Your task to perform on an android device: I would like to share the current sketch with maredharris@gmail.com via the Gmail app.
Image 0: 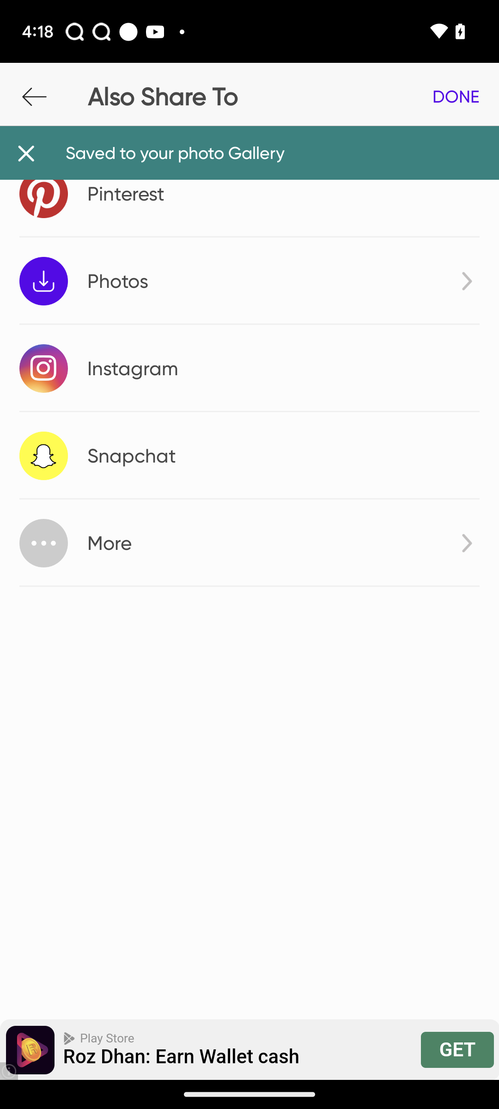
click on the more icon
Step 0: click (110, 543)
Image 1: 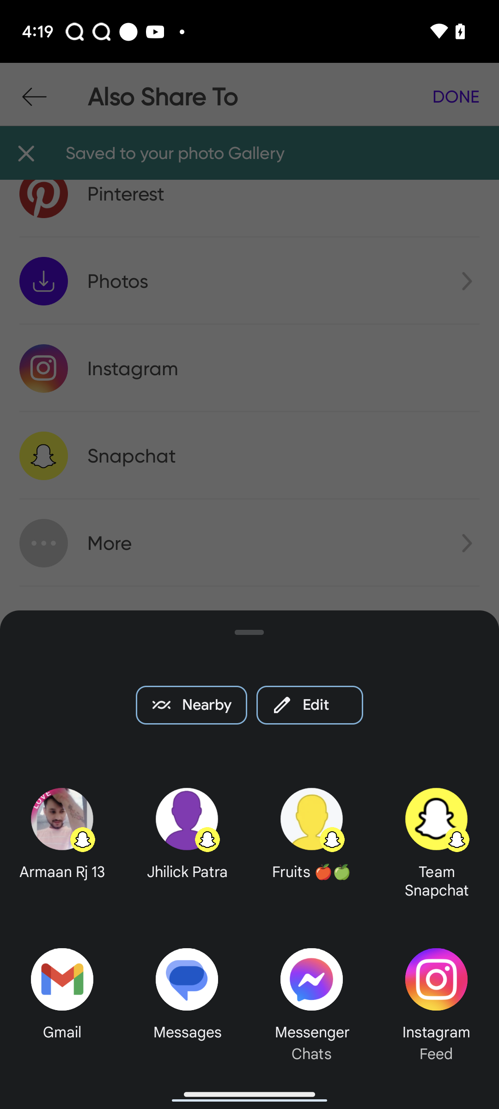
click on the gmail icon
Step 1: click (61, 979)
Image 2: 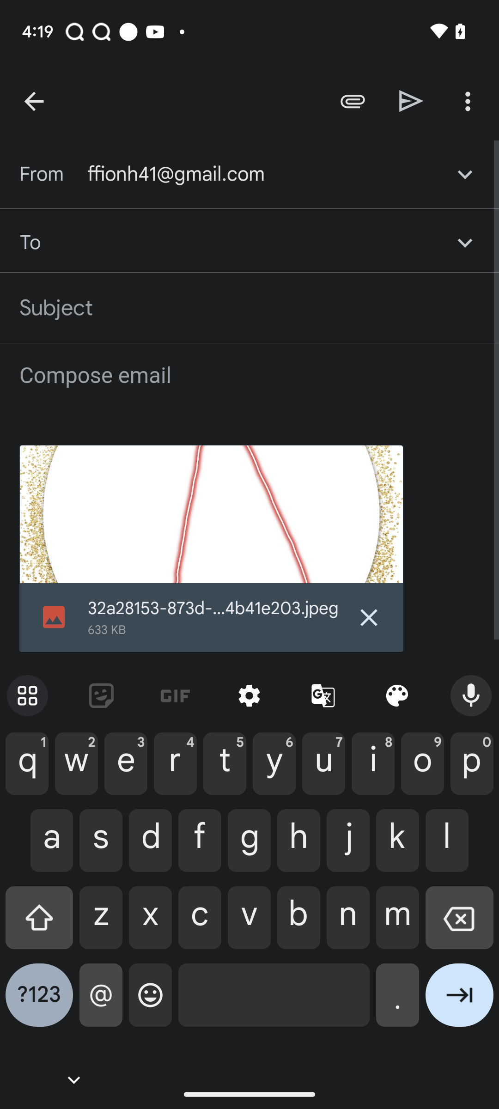
Enter maredharris@gmail.com as the recipient's id
Step 2: type "maredharris@gmail.com"
Image 3: 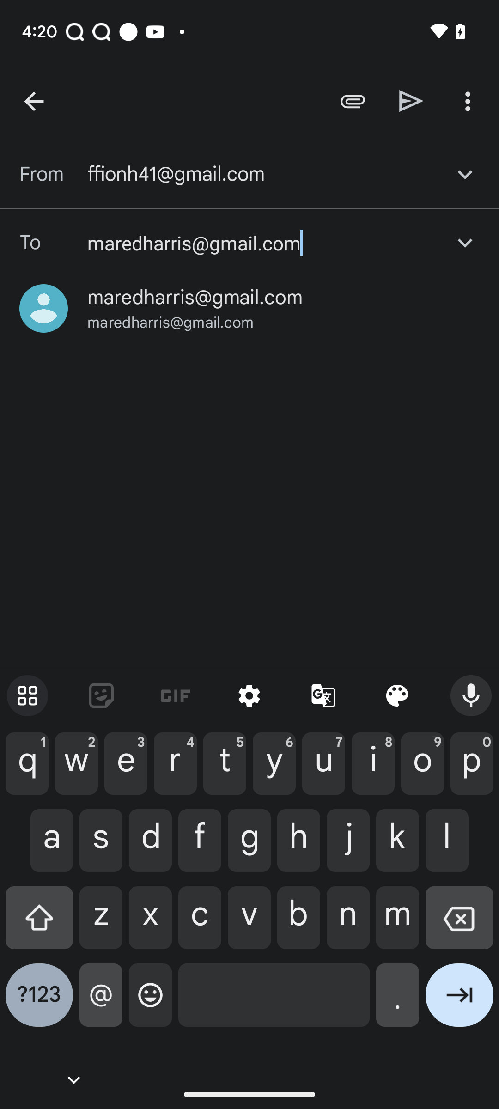
click on the suggested email id
Step 3: click (195, 297)
Image 4: 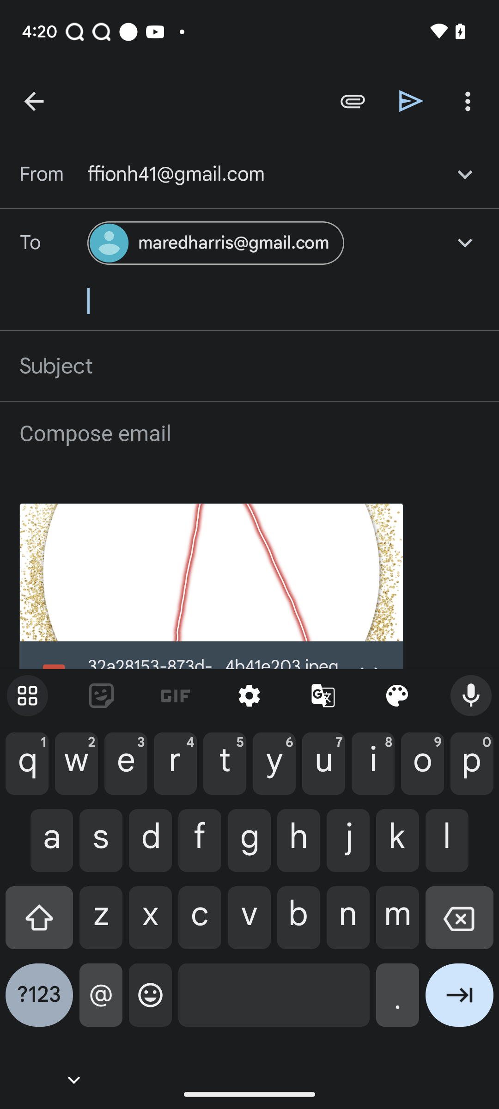
click on the send icon
Step 4: click (411, 101)